Your task to perform on an android device: Share the "Employment Fair Survey" Form with my friend Natalie Larson on her Gmail ID, natalie.larson1998@gmail.com.
Image 2: 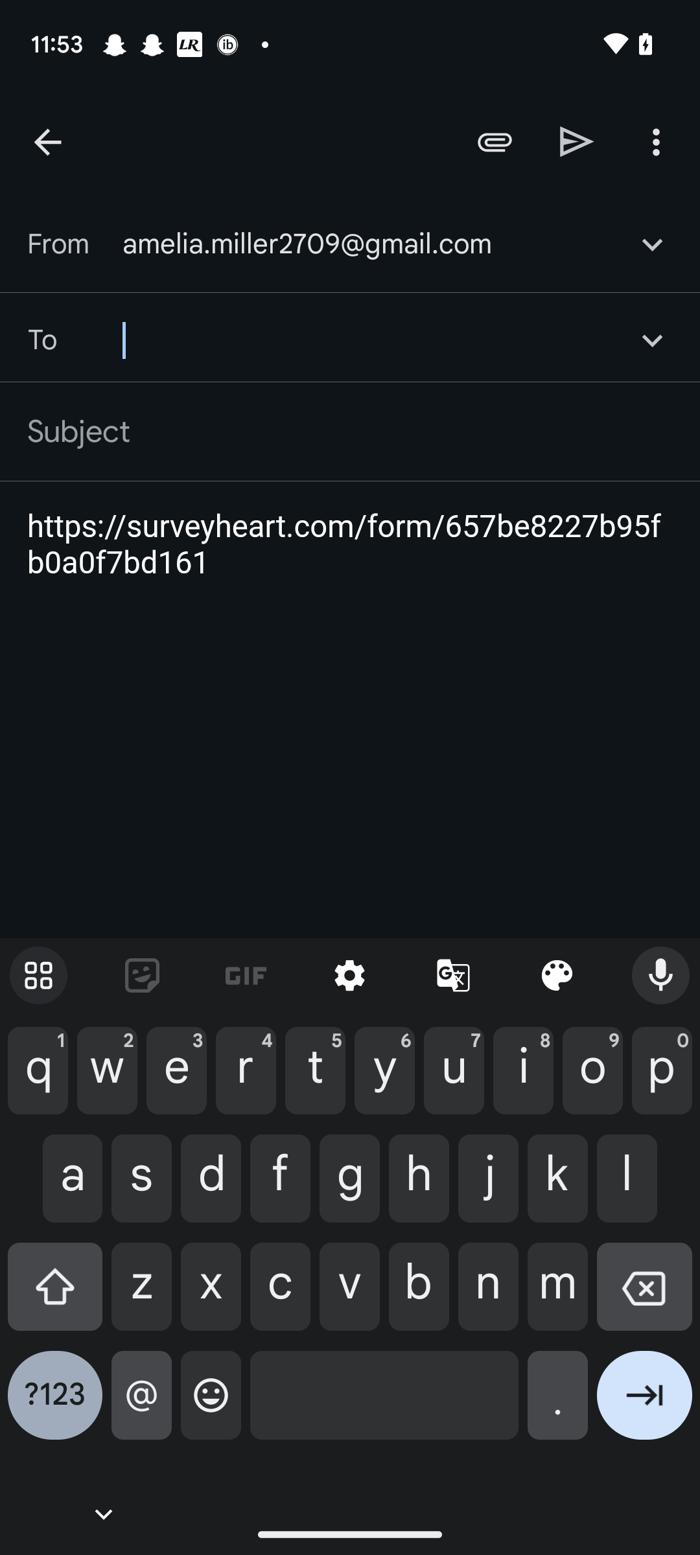
Type id-natalie.larson1998@gmail.com in the second input box.
Step 2: type "natalie.larson1998@gmail.com"
Image 3: 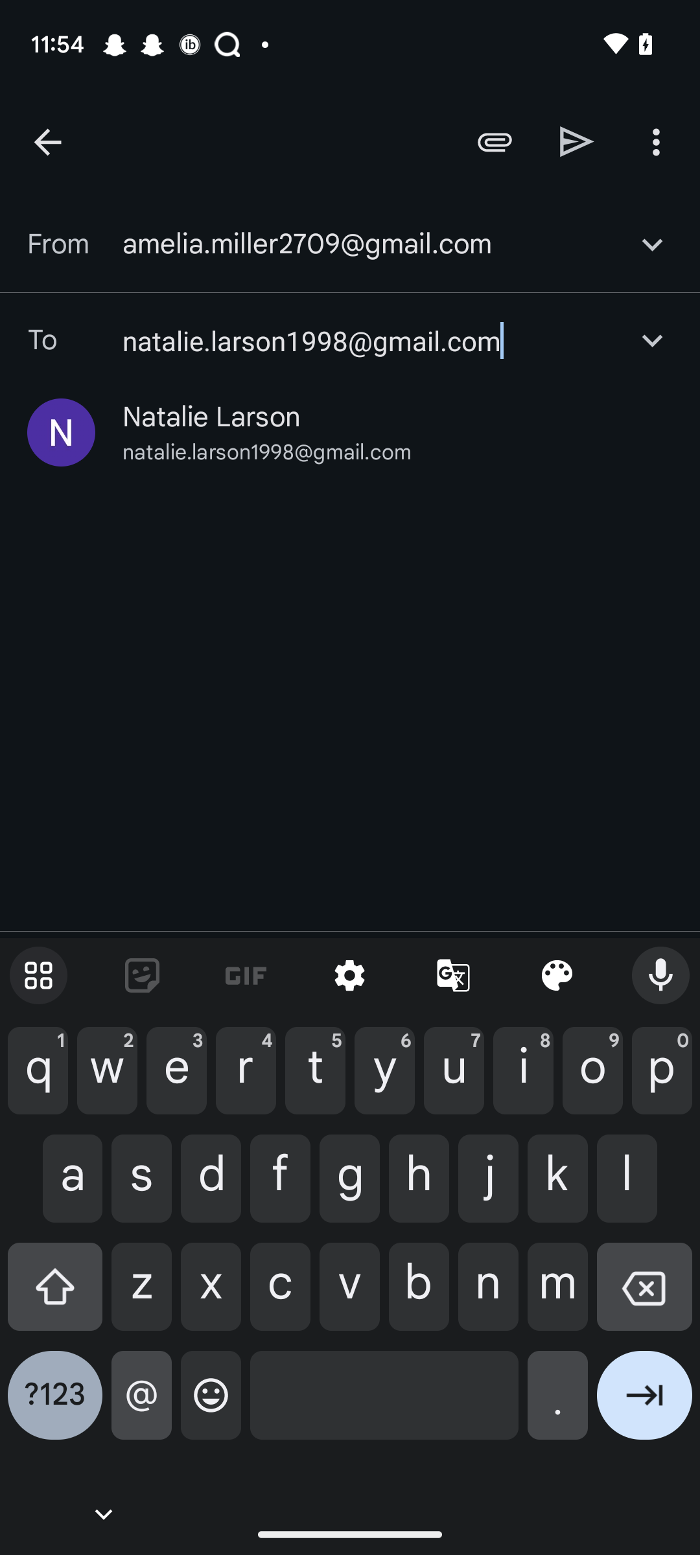
Click on the send icon at the top.
Step 3: click (577, 141)